Your task to perform on an android device: In the Hiking Project App start your hike for Mussoorie Urban Trail
Image 0: 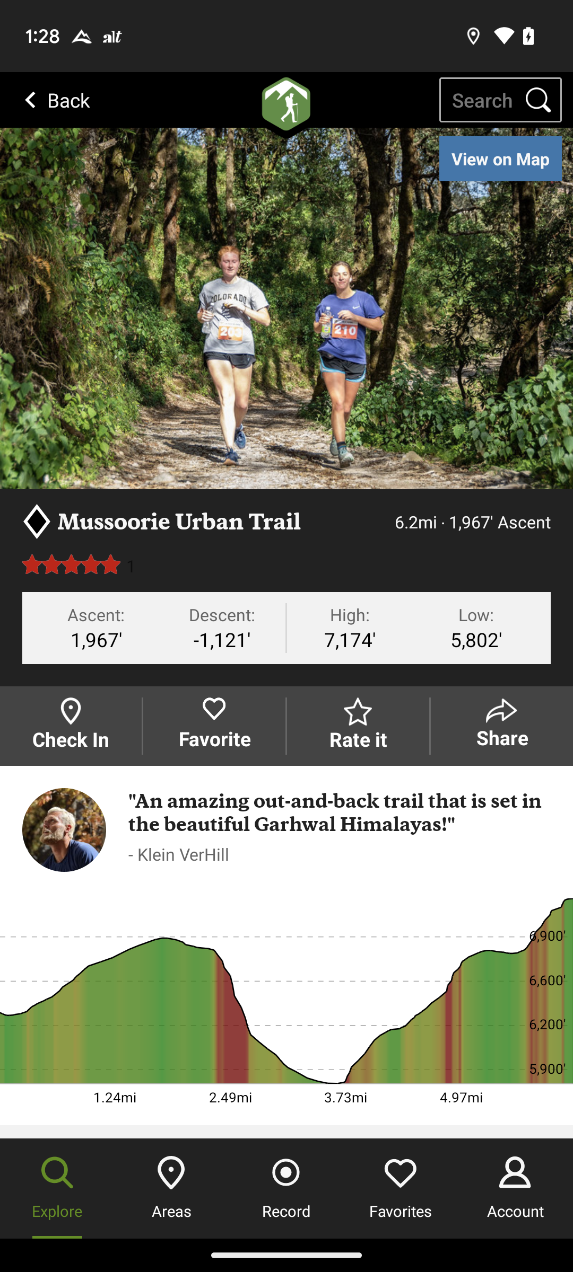
Click on the view on Map at the top right corner
Step 0: click (500, 158)